Your task to perform on an android device: Enable the show week number setting from Gmail Calendar Settings
Image 0: 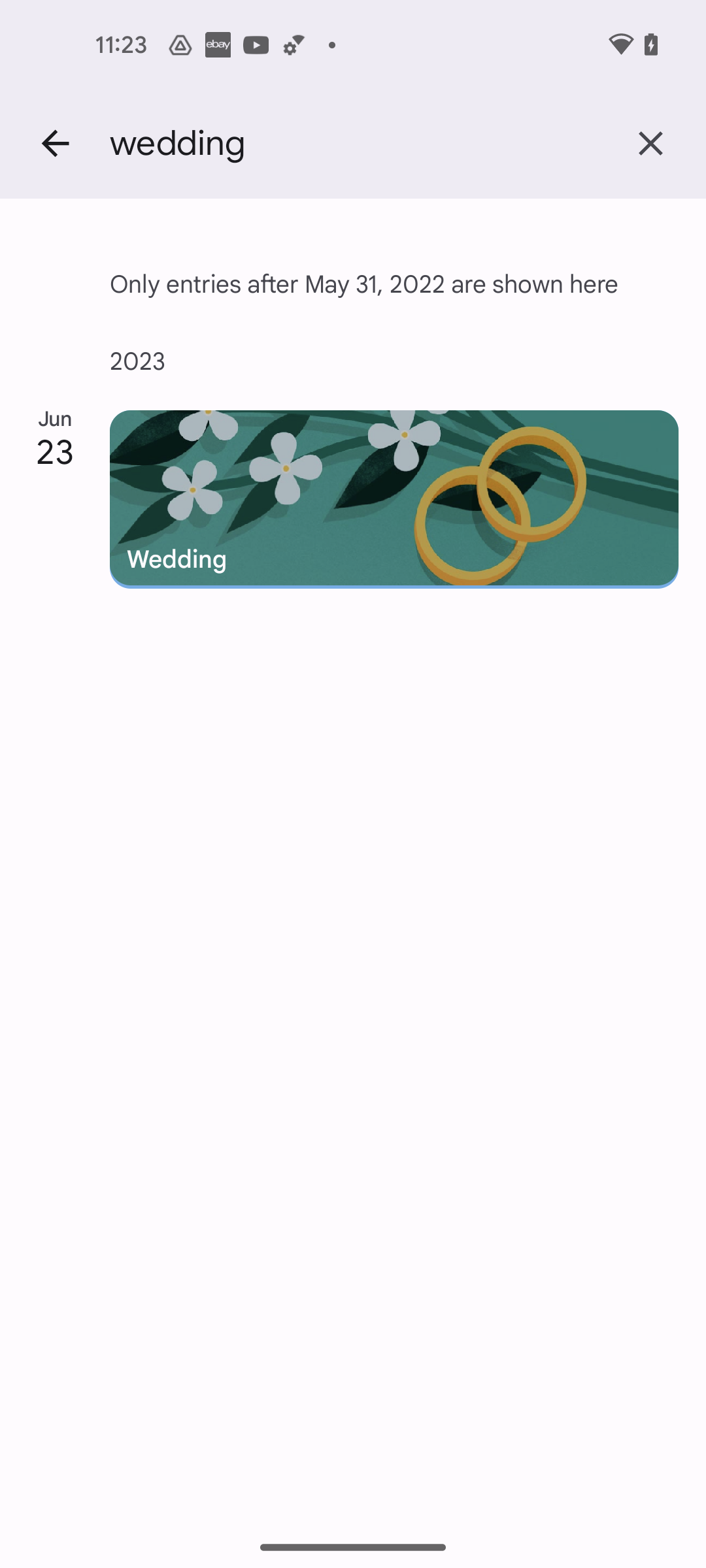
Go back to the previous page
Step 0: press back button
Image 1: 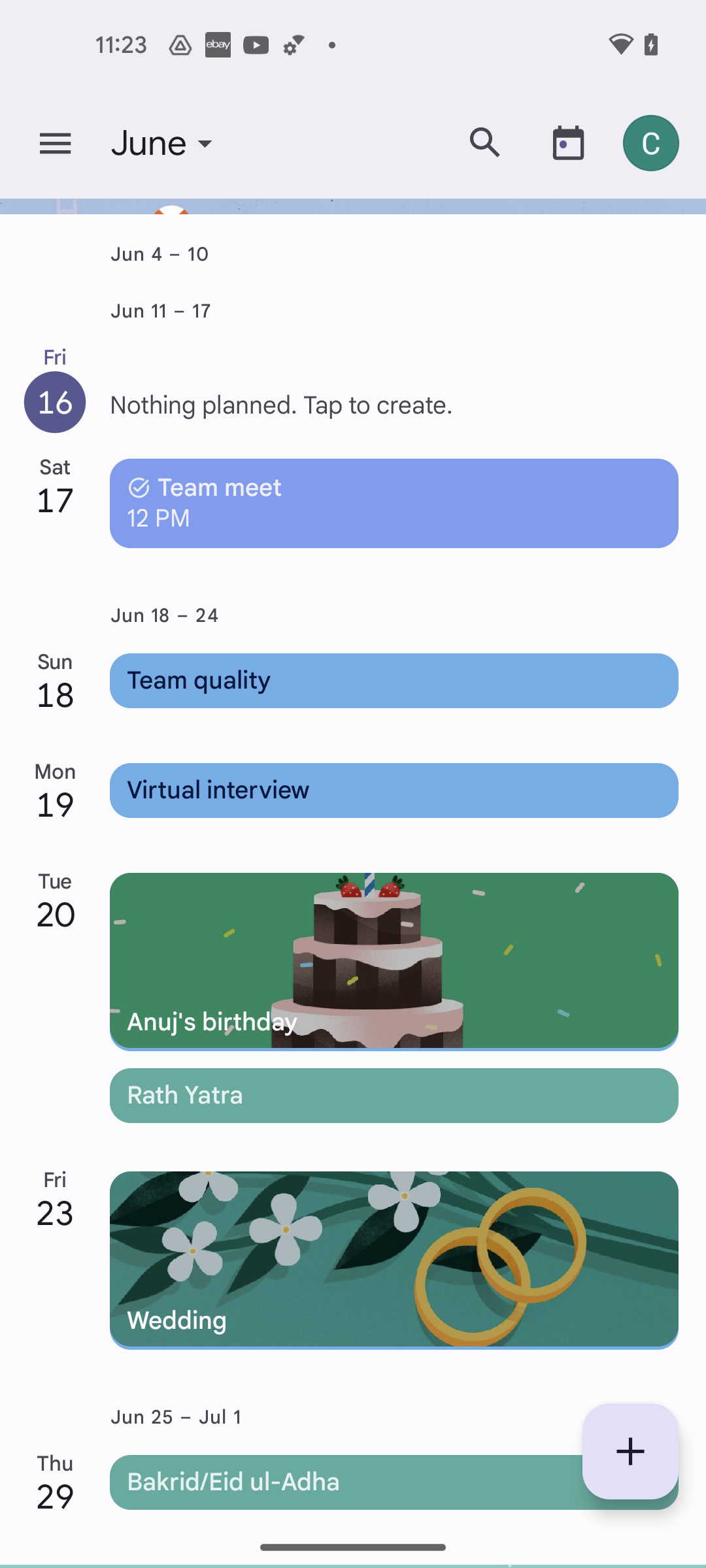
Click on the menu icon at the top left corner of the screen
Step 1: click (55, 143)
Image 2: 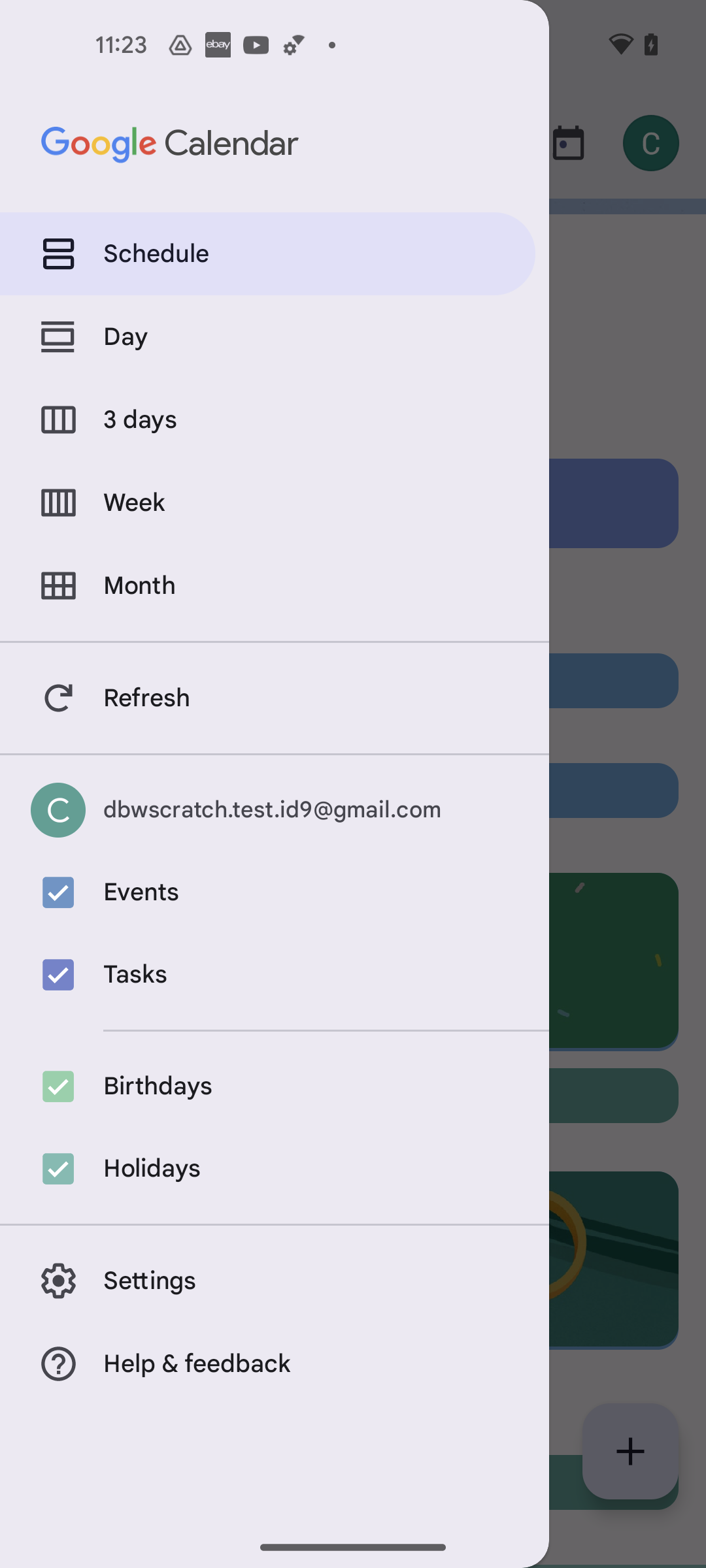
Click on the settings section
Step 2: click (275, 1281)
Image 3: 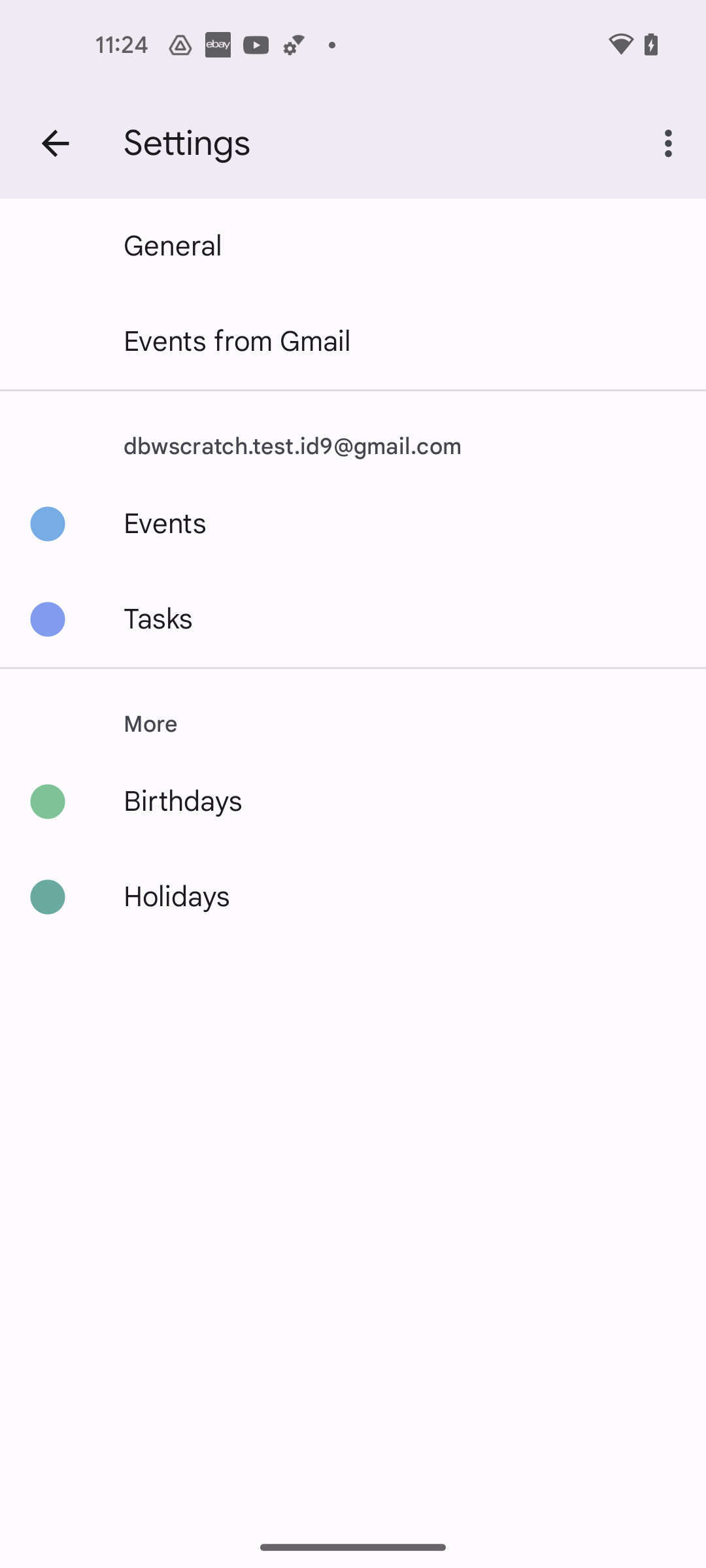
Click on the General
Step 3: click (173, 246)
Image 4: 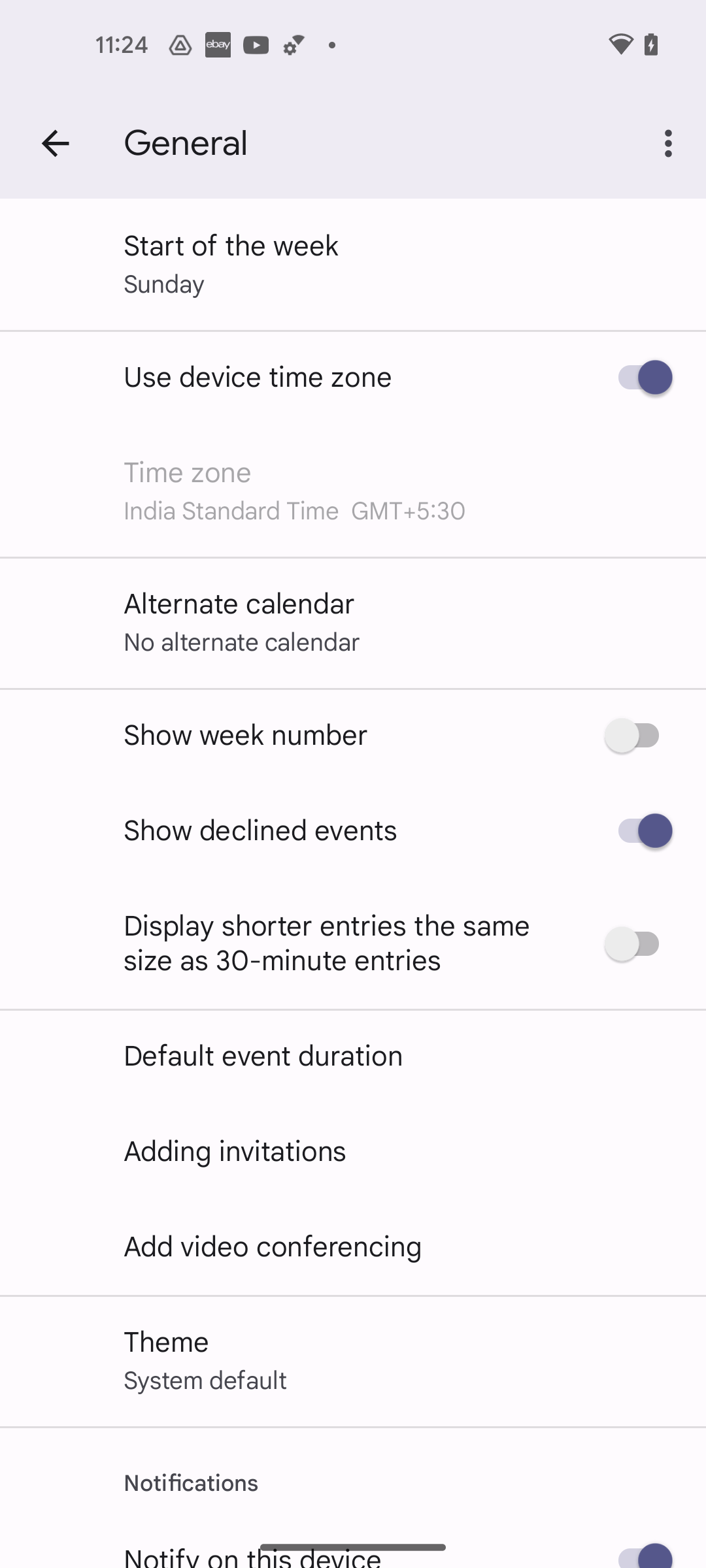
Enable the Show week number setting
Step 4: click (639, 735)